Your task to perform on an android device: Compare the prices offered by various vendors for the similar vogel's full motion tv wall mount
Image 0: 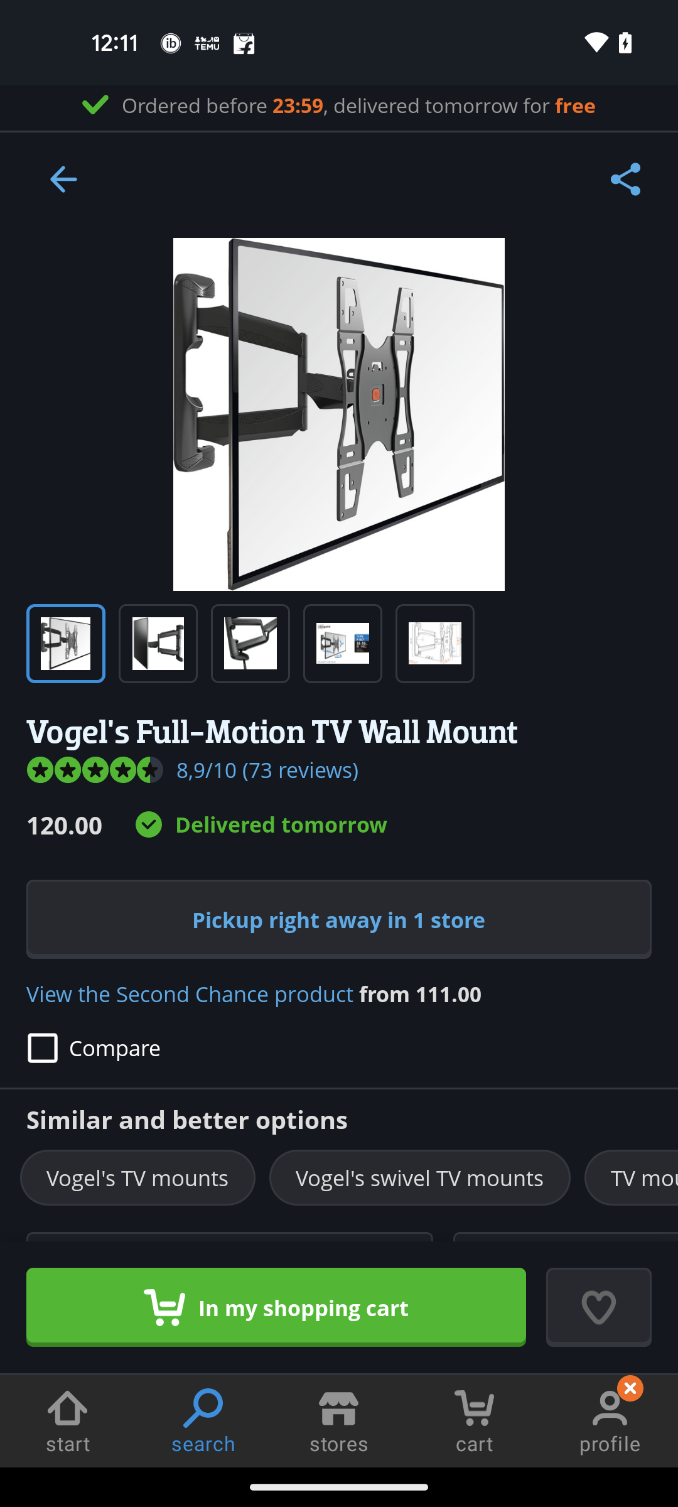
Swipe up to view similar options to compare
Step 0: scroll down
Image 1: 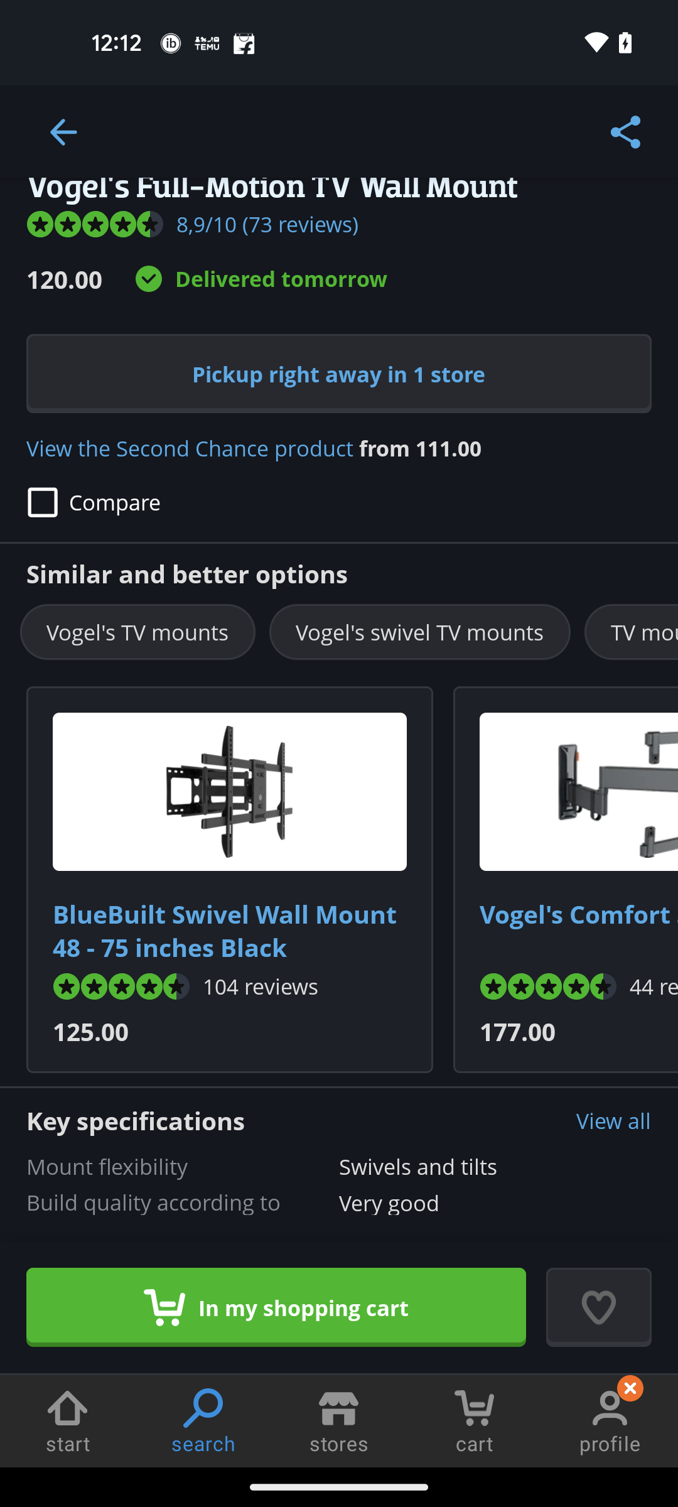
Swipe left to view more
Step 1: scroll right
Image 2: 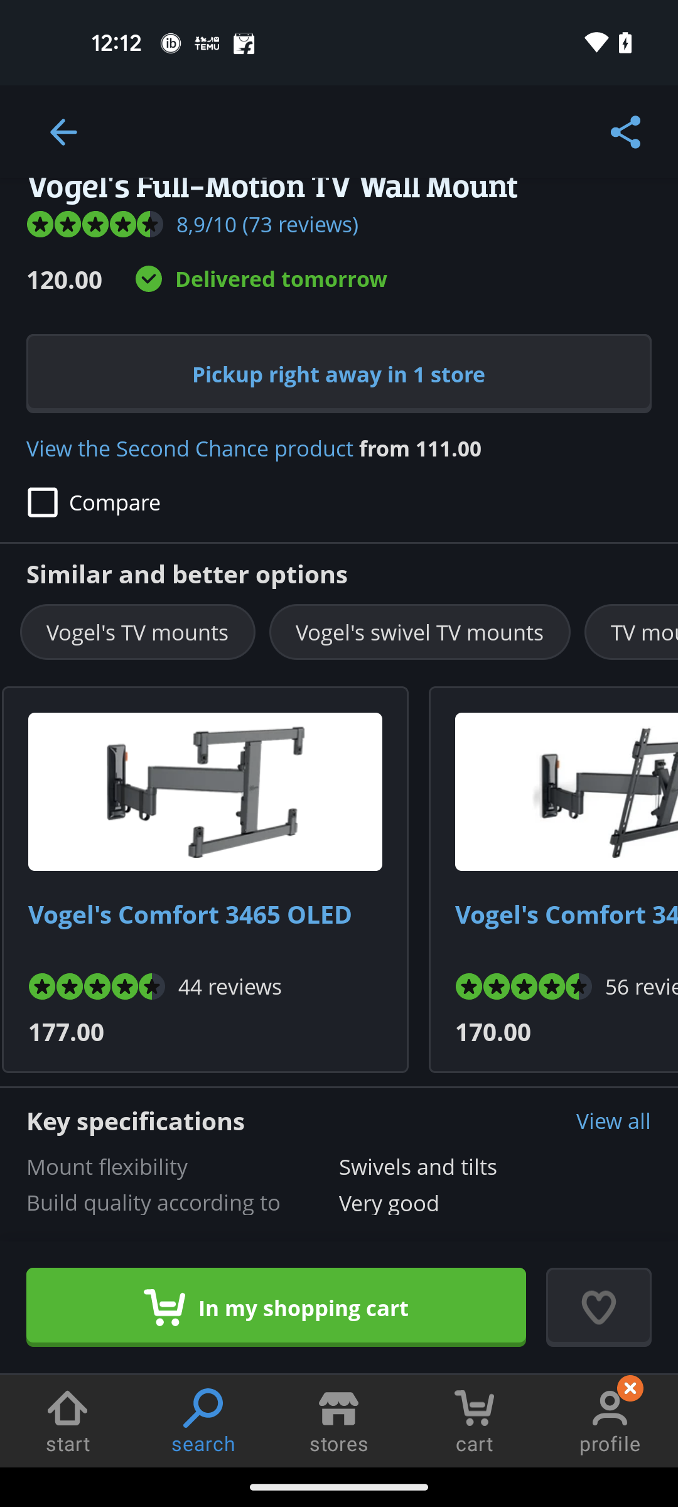
Swipe left to view more
Step 2: scroll right